Your task to perform on an android device: using lulu online app i added 1kg potatoes to my shopping cart 
Image 0: 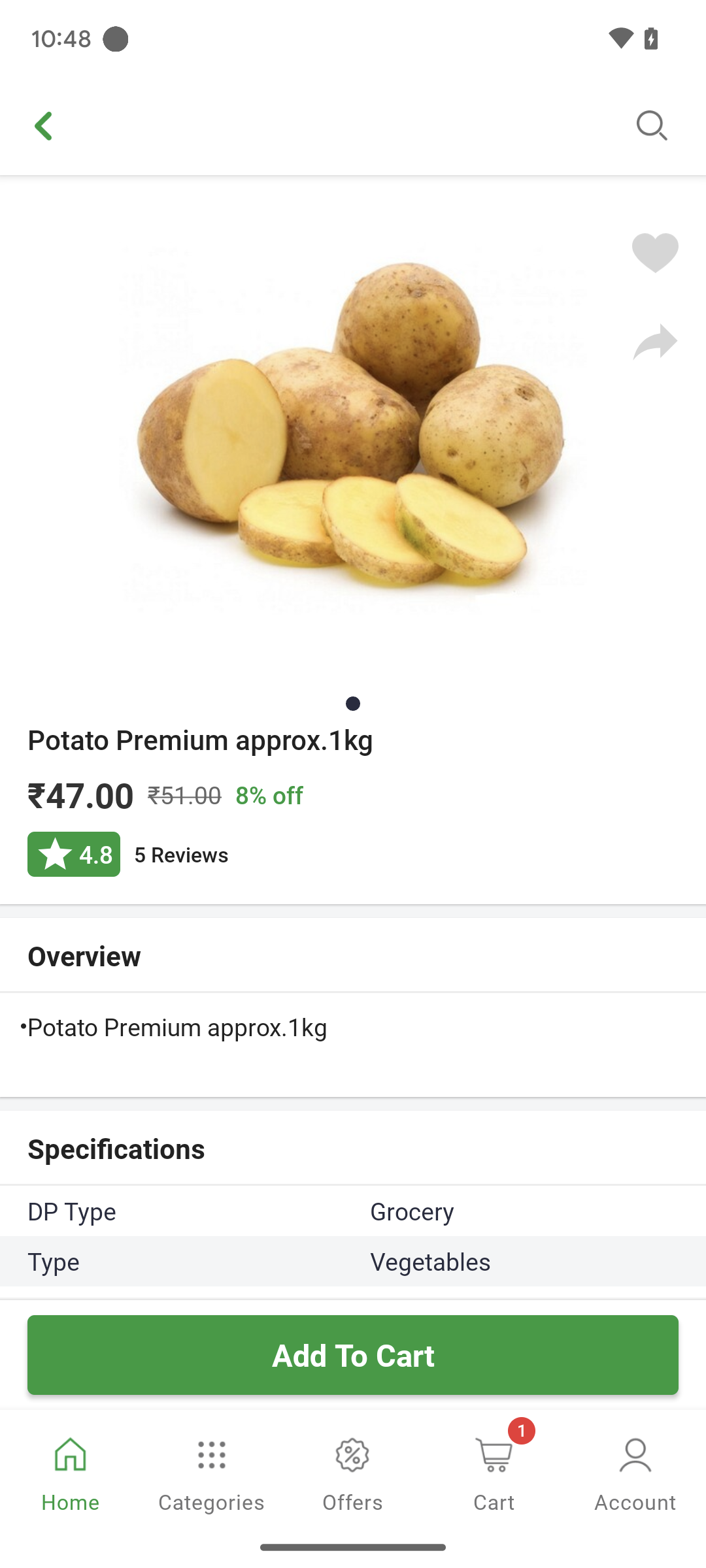
click add to cart button at the lower center of the screen 
Step 0: click (181, 1362)